Your task to perform on an android device: In the Trip.com app, search for Nest Hotel Incheon in Seoul from August 10–23 to August 18–23.
Image 0: 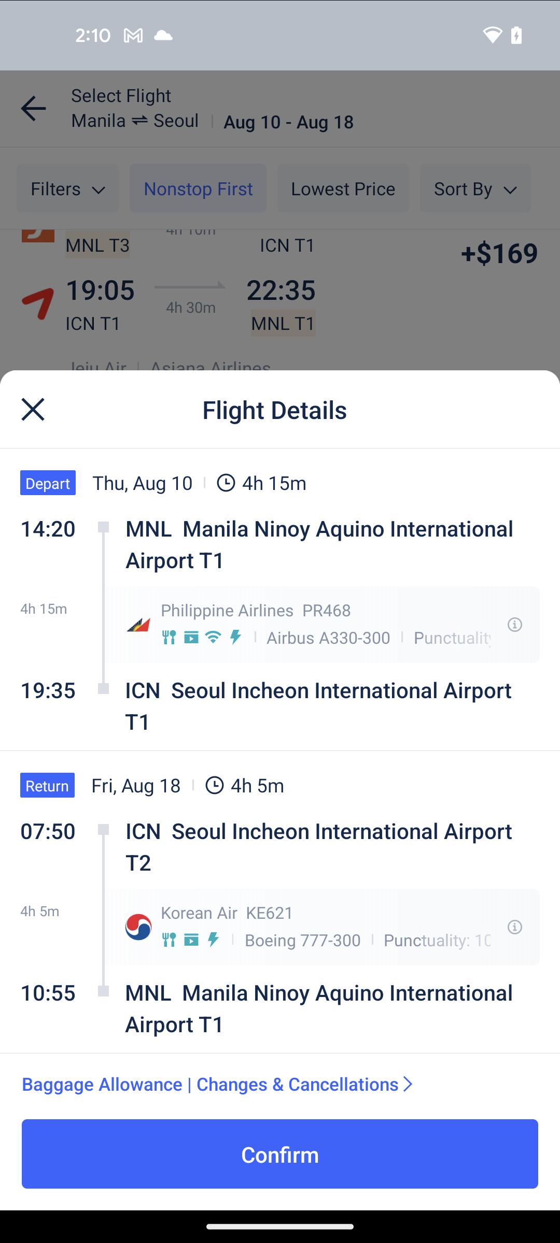
Go back to the previous page
Step 0: press back button
Image 1: 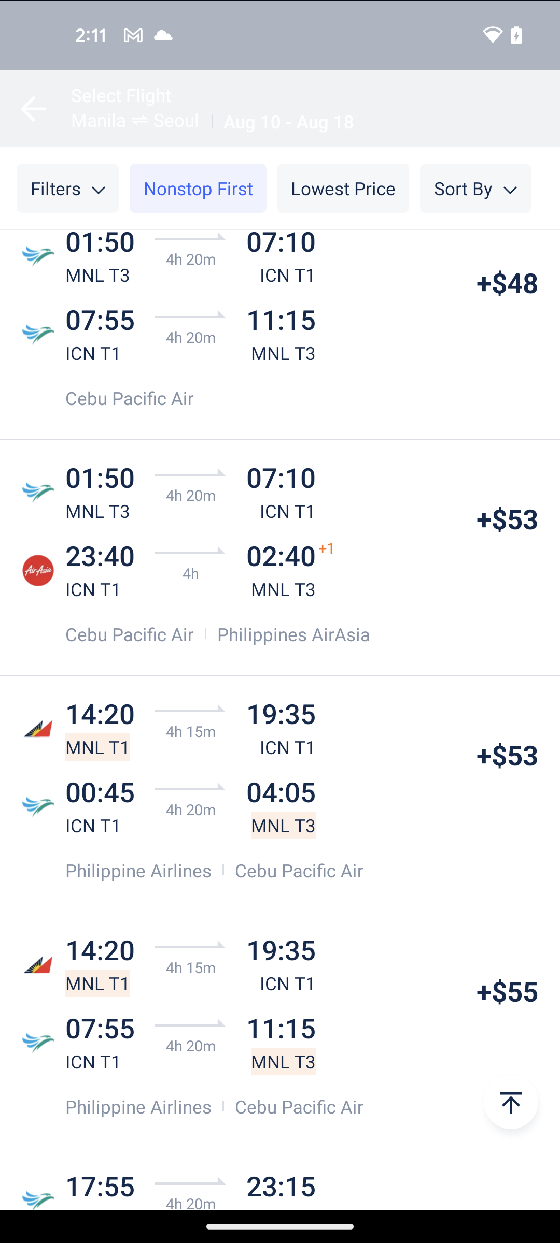
Go back to the previous page
Step 1: press back button
Image 3: 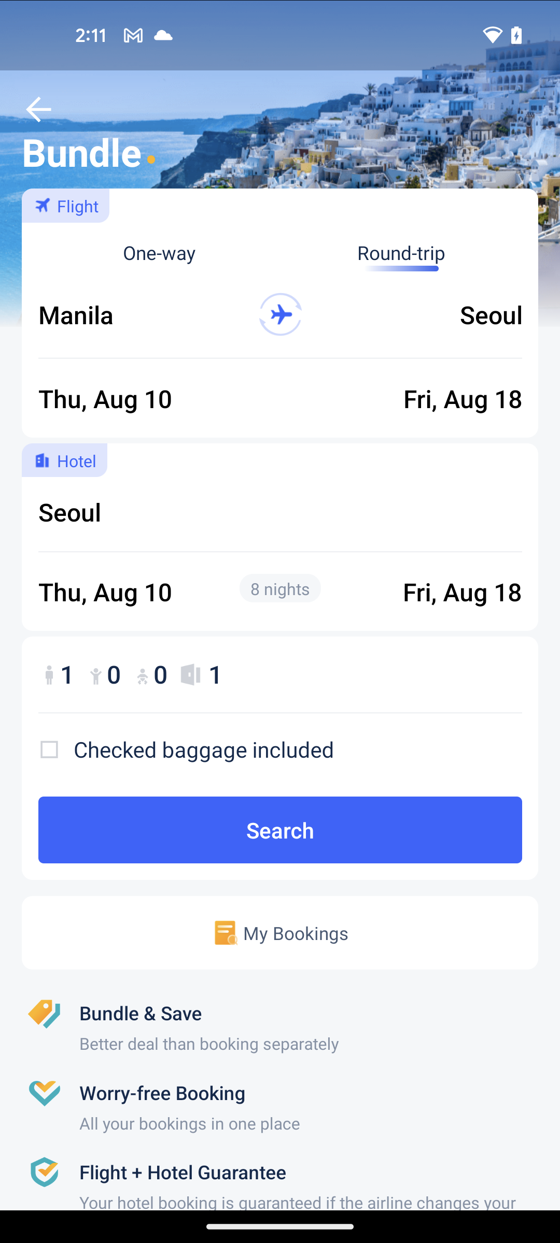
Go back to the previous page
Step 3: press back button
Image 5: 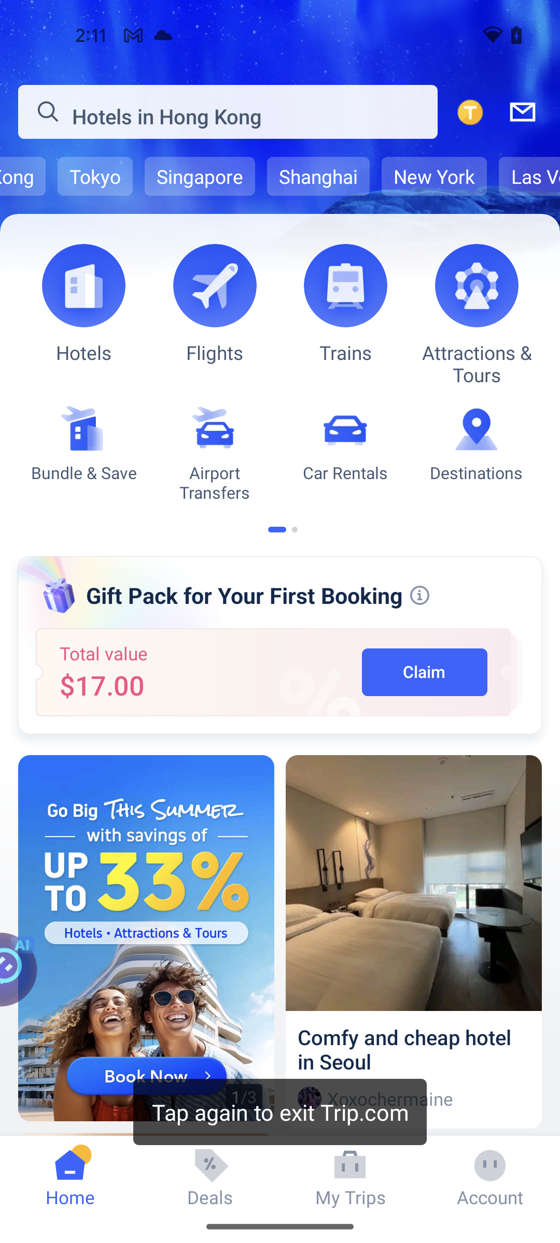
Go to the hotels option
Step 5: click (83, 285)
Image 6: 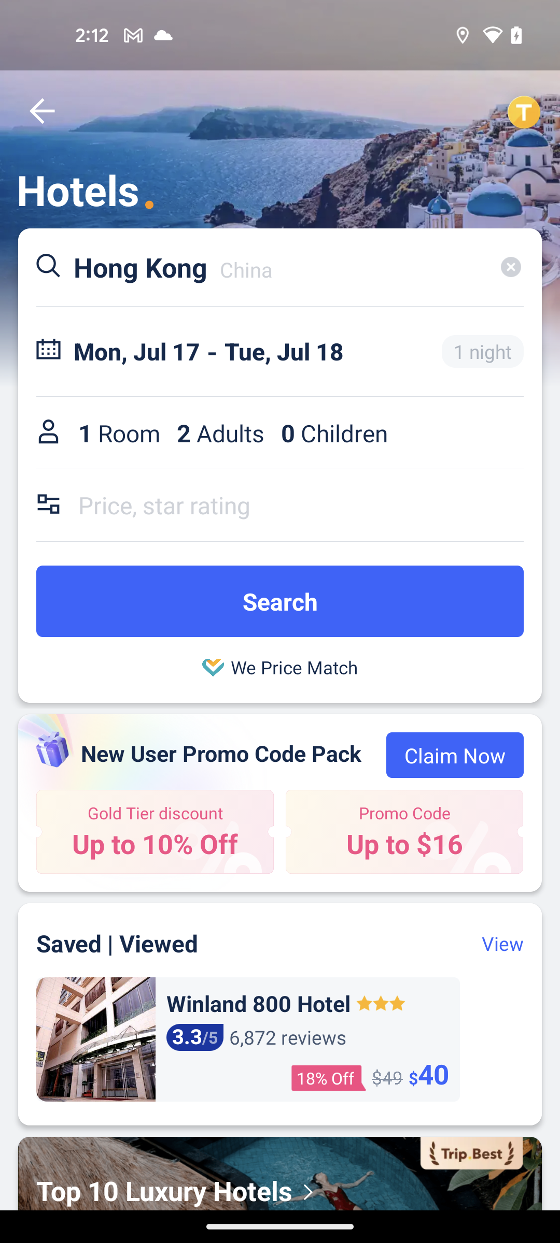
Click on the location search bar
Step 6: click (280, 267)
Image 7: 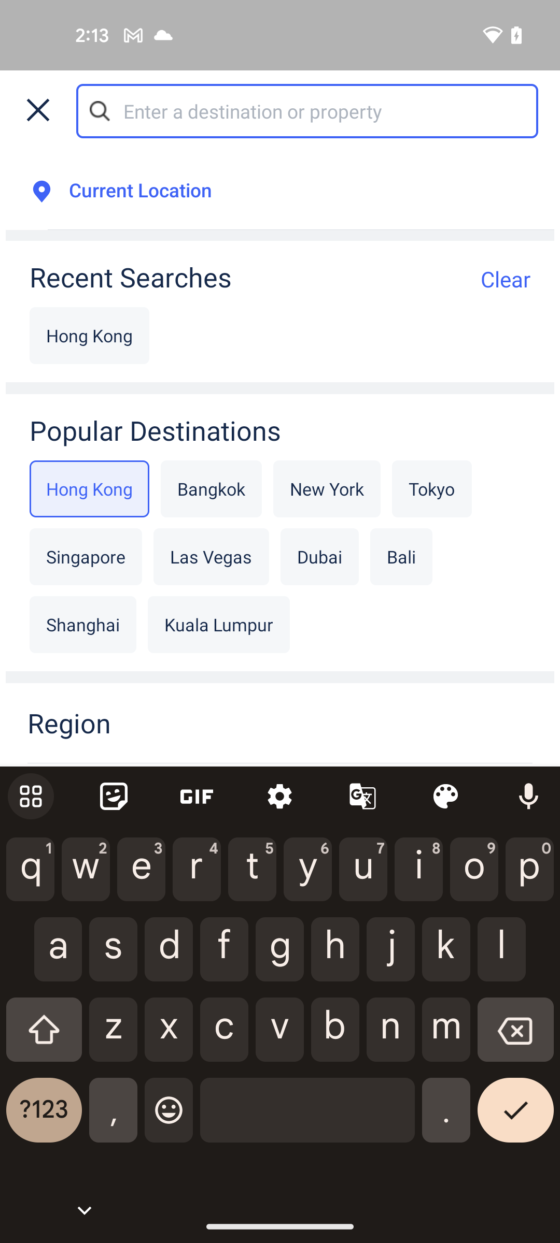
Search for seoul 
Step 7: type "Seoul"
Image 8: 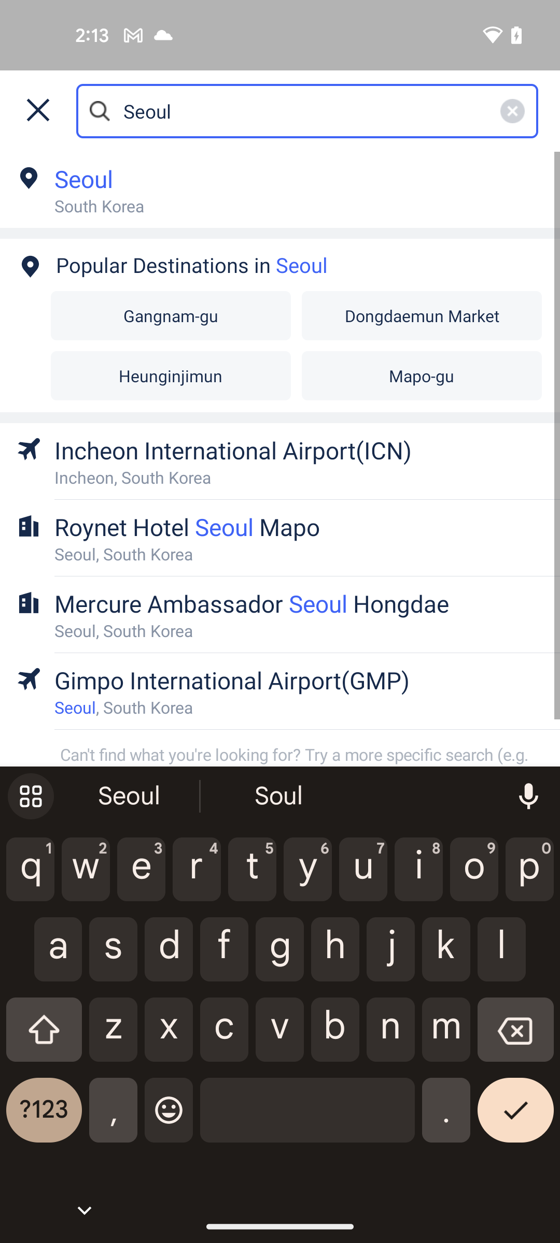
Select the incheon international airport
Step 8: click (289, 450)
Image 9: 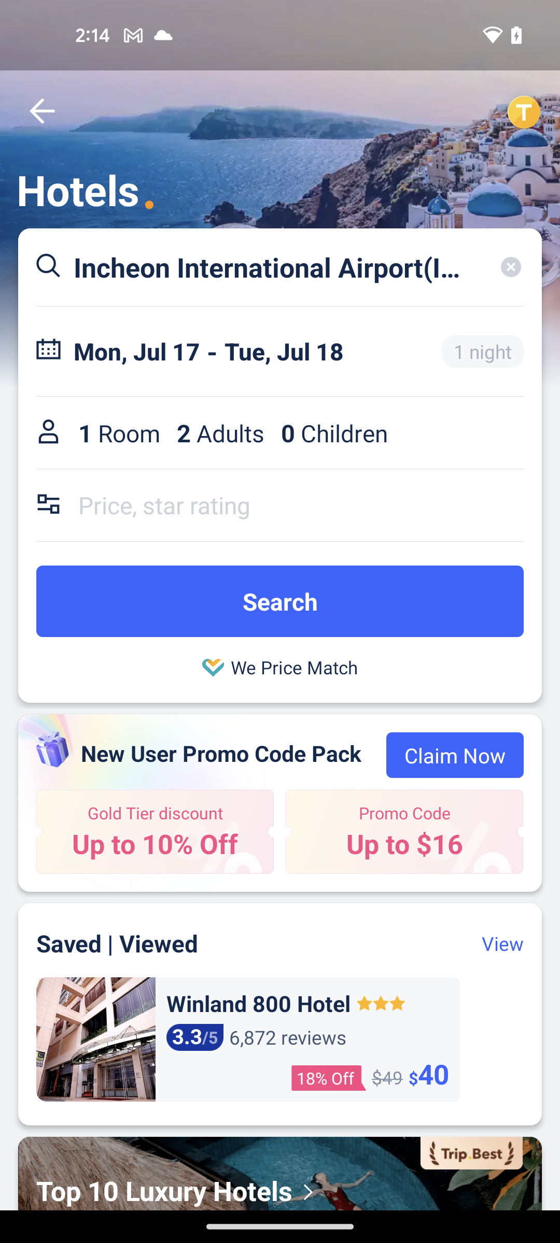
Click on the date section
Step 9: click (48, 351)
Image 10: 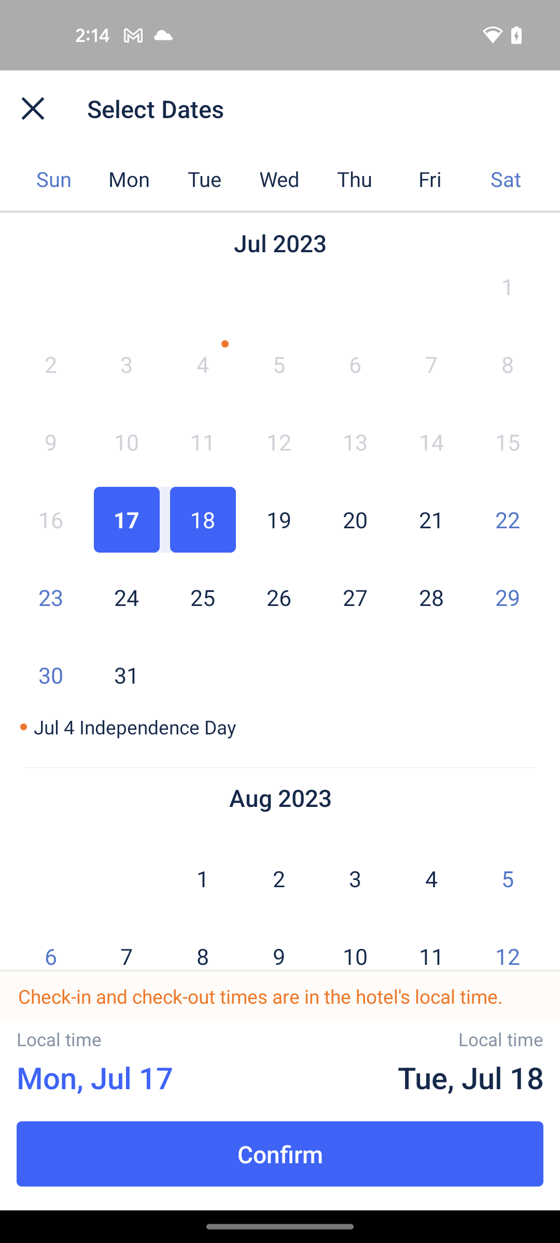
Select the check in date 10 august
Step 10: click (355, 955)
Image 11: 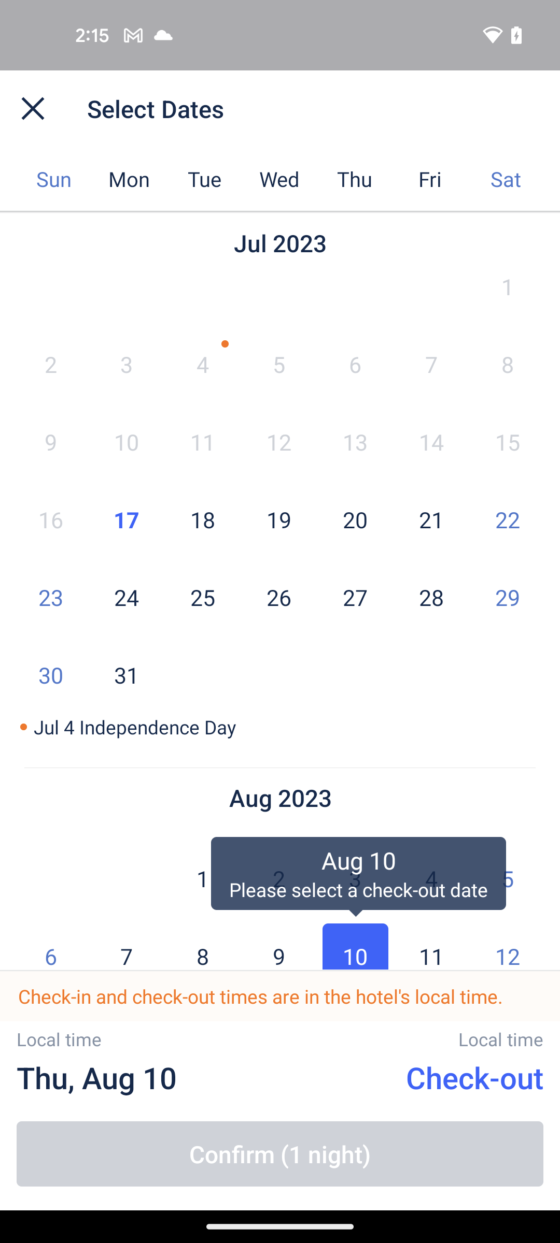
Swipe up to view dates in august calendar
Step 11: scroll down
Image 12: 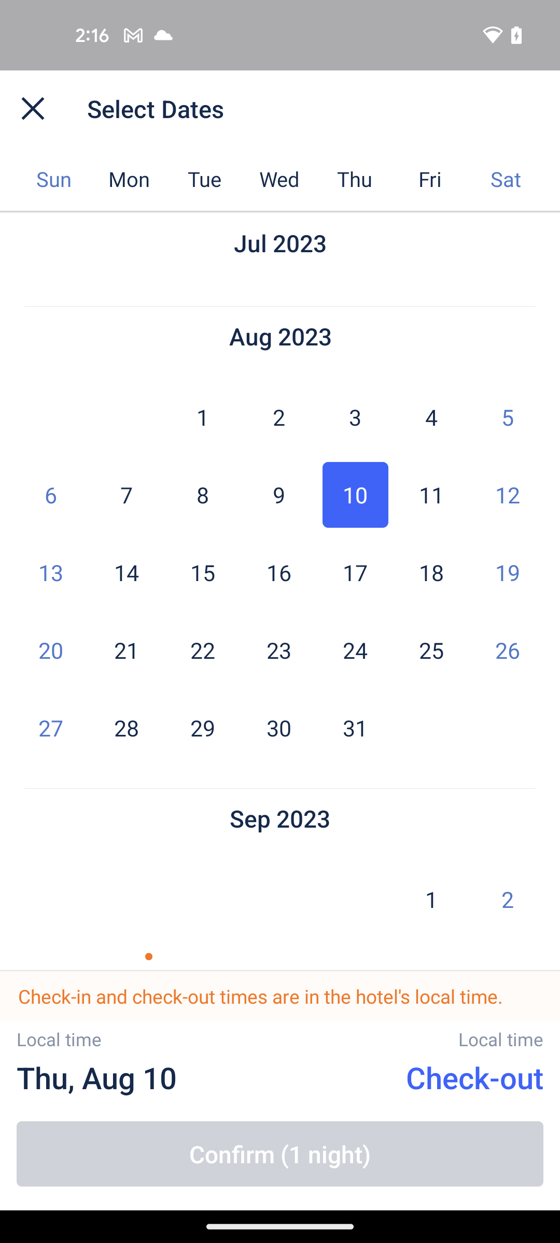
Select the check out date to 18 august
Step 12: click (431, 572)
Image 13: 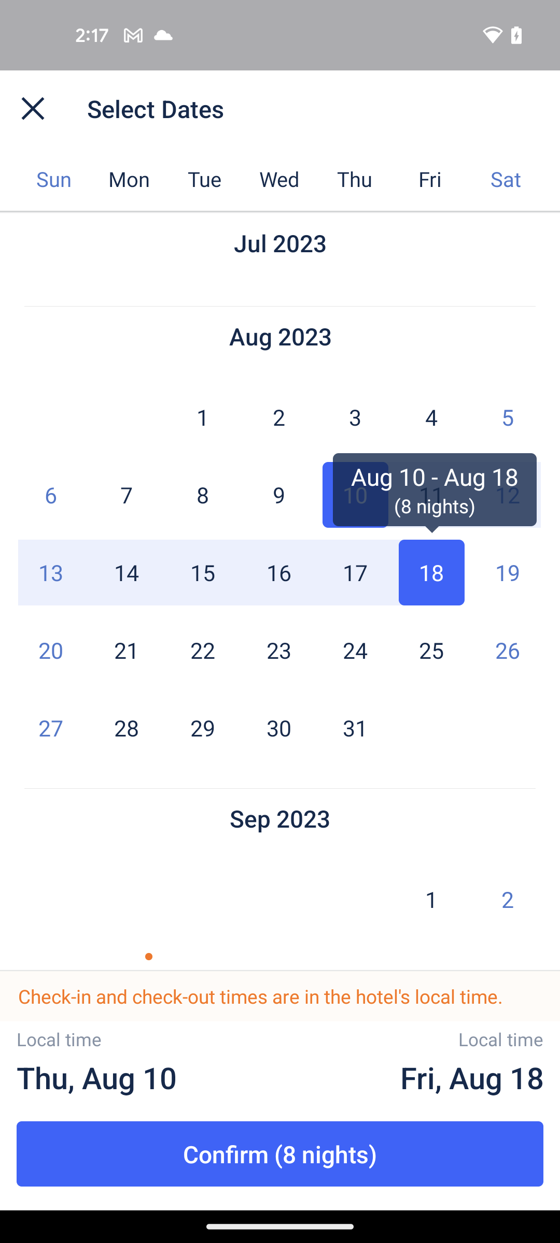
Click on the confirm button at the bottom of the screen
Step 13: click (279, 1154)
Image 15: 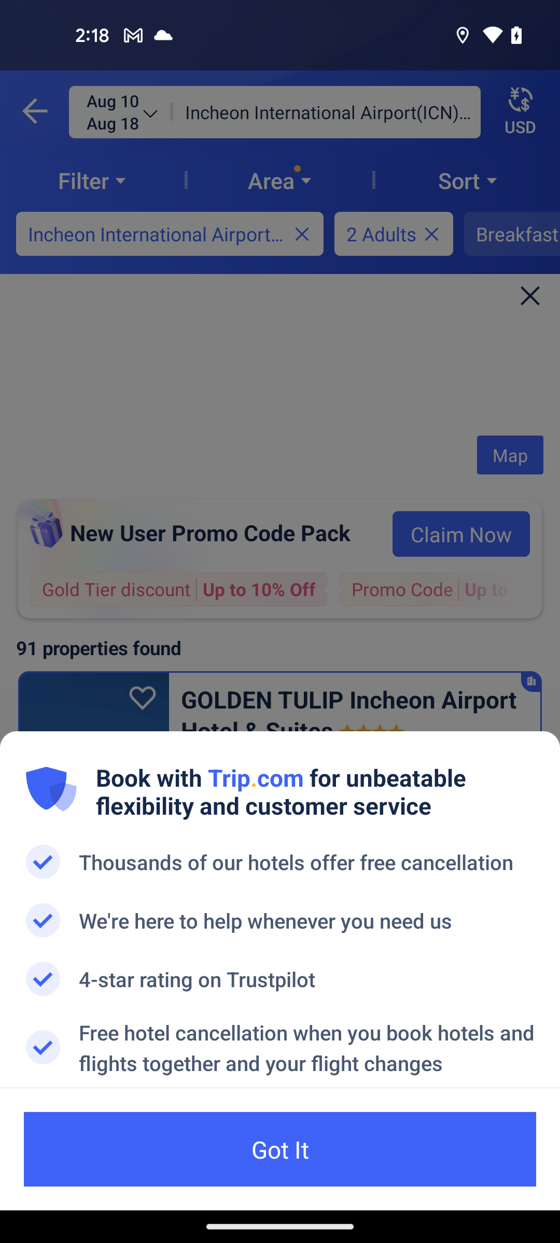
Click on the search button 
Step 15: wait
Image 16: 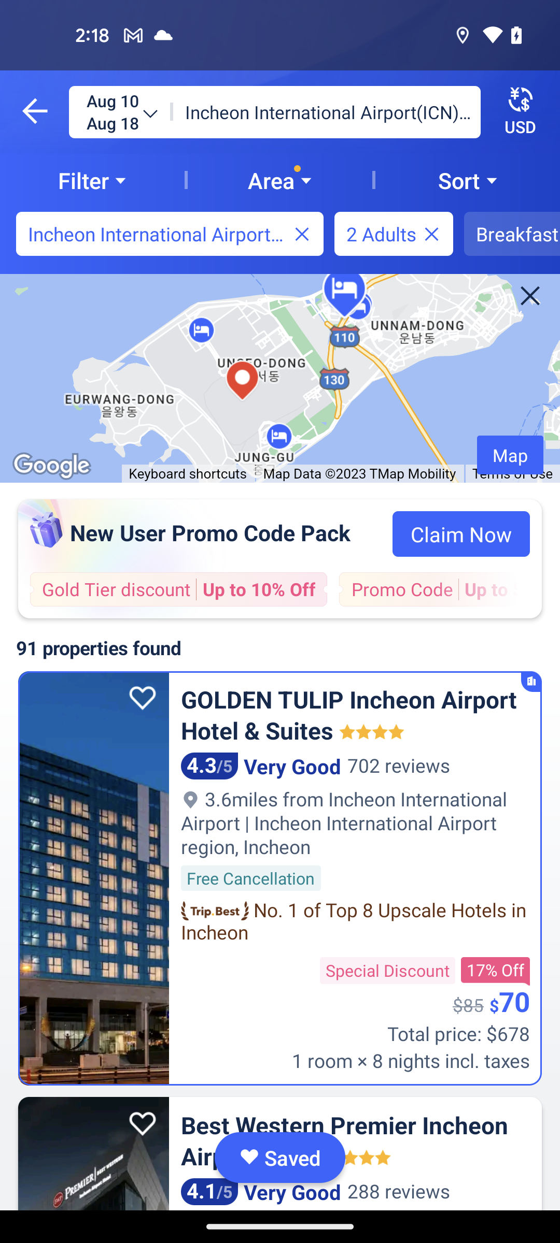
Swipe up to view Nest Hotel Incheon
Step 16: scroll down
Image 17: 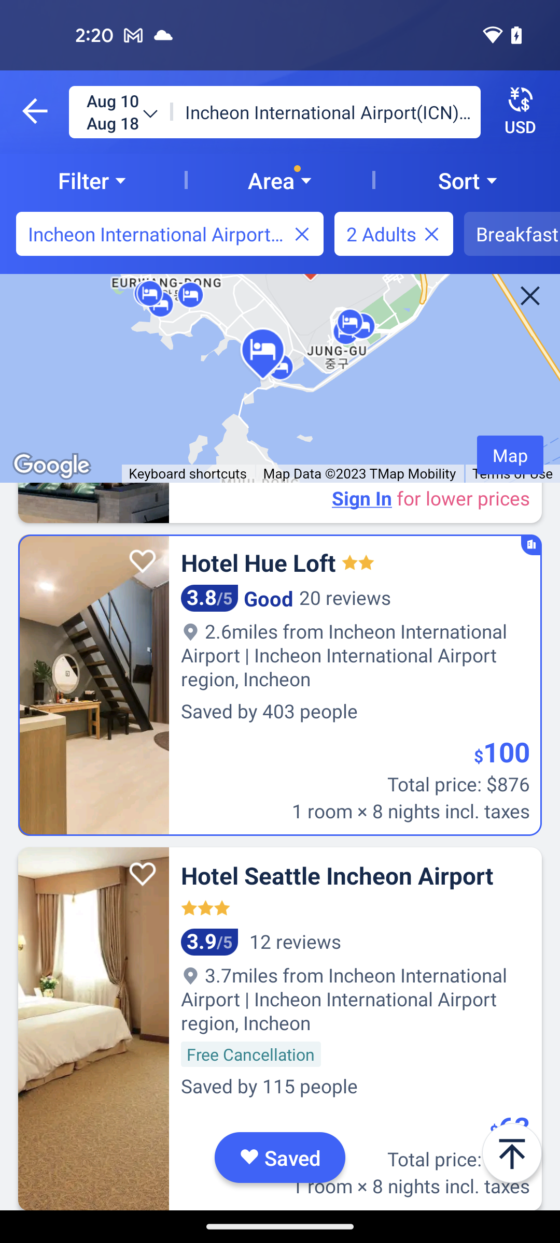
Swipe up to view Nest Hotel Incheon
Step 17: scroll down
Image 18: 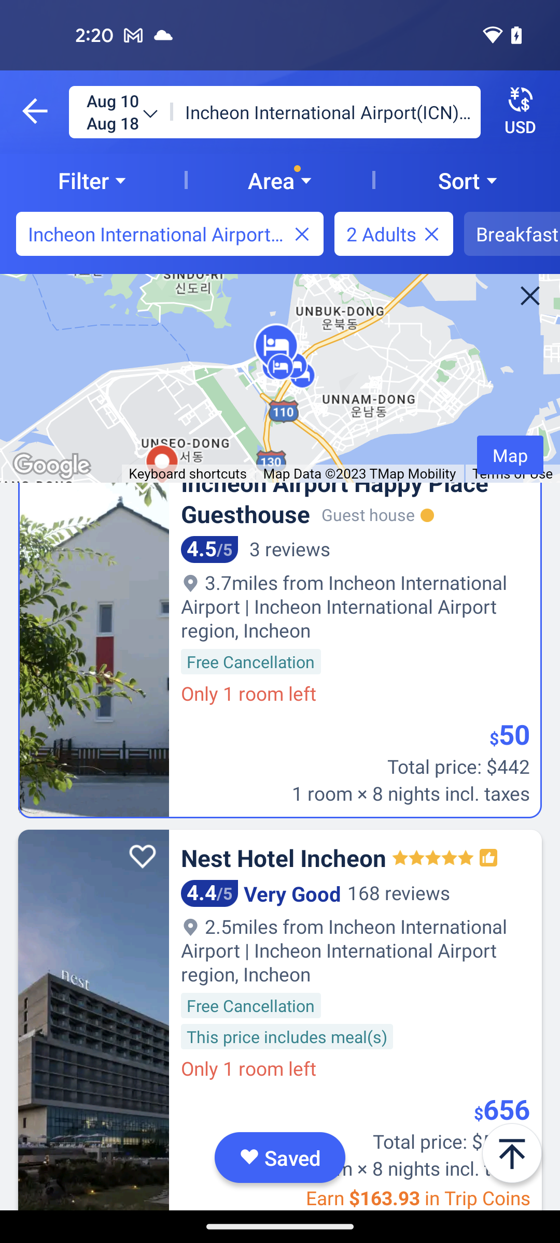
Click on the Nest Hotel Incheon
Step 18: click (342, 857)